Your task to perform on an android device: turn on the Notifications of the Busuu app.
Image 0: 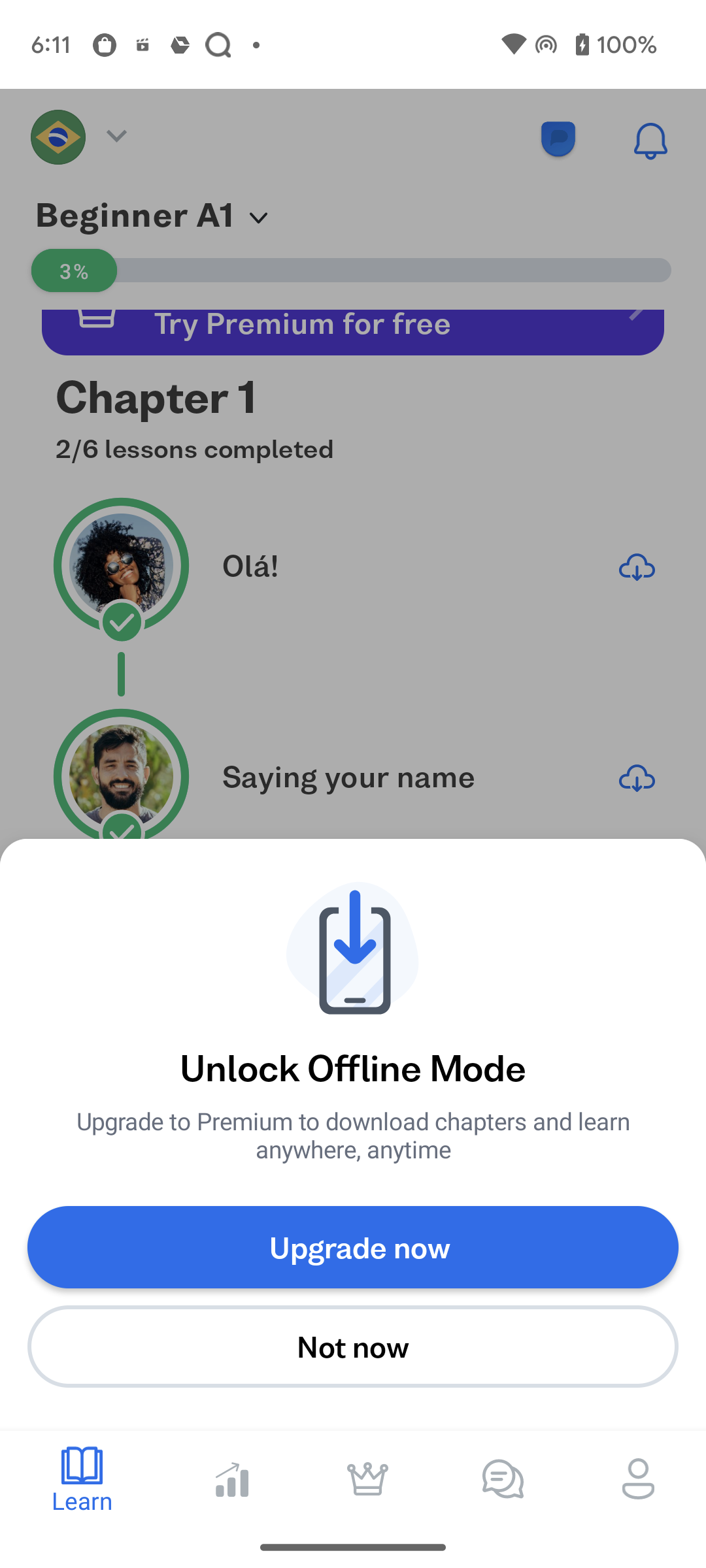
Click on the profile icon at the bottom right corner of the screen
Step 0: click (638, 1478)
Image 1: 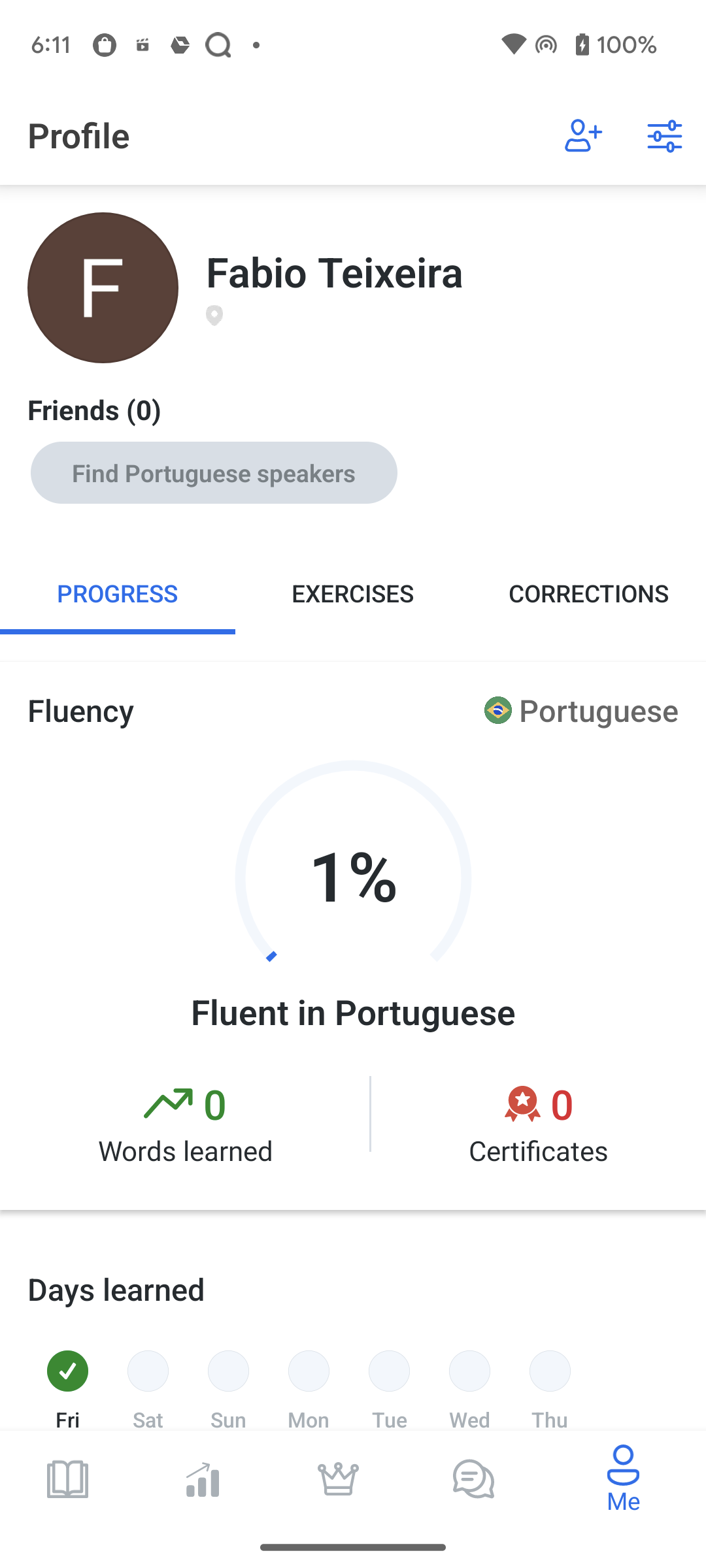
Click on the three bar icon at the top right corner of the screen
Step 1: click (664, 137)
Image 2: 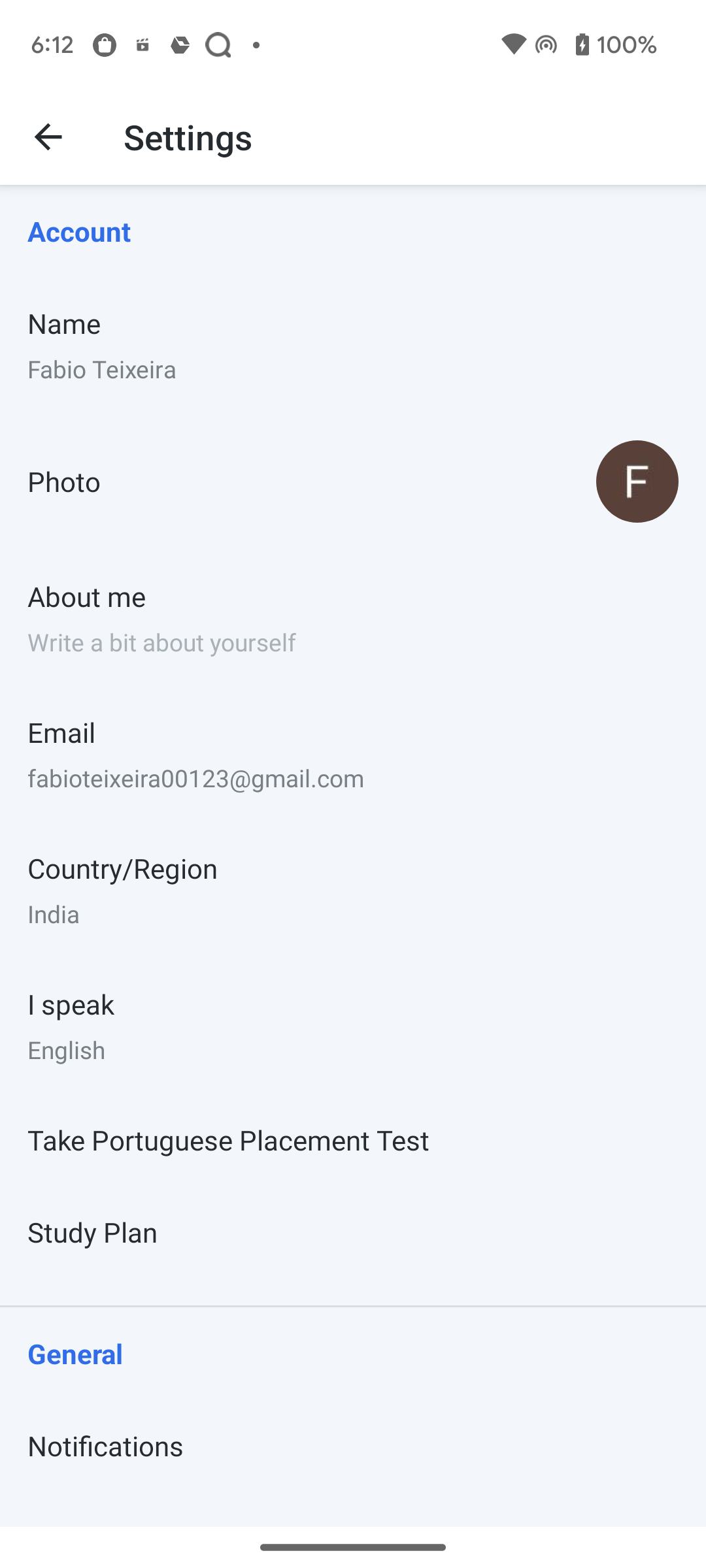
click on notification at the bottom of the screen
Step 2: click (105, 1445)
Image 3: 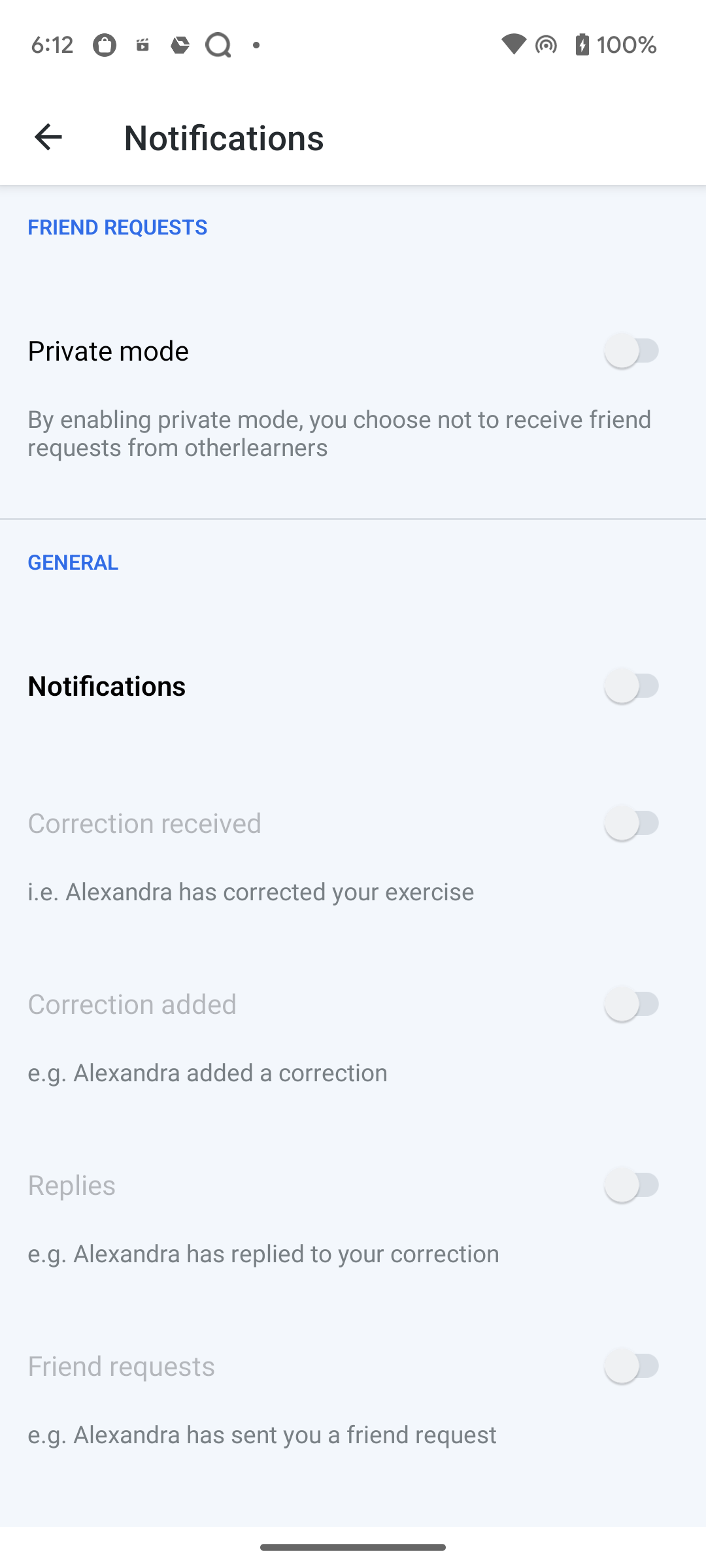
Click on the toggle button of Notifications to turn it on
Step 3: click (353, 685)